Your task to perform on an android device: I'm on my coffee break, and suddenly I remember my old days when I excitedly watched my favorite movie. I want to find the trailer of my favorite movie, The Lives of Others, in my free time, so open the YouTube app and search for this movie trailer.
Image 0: 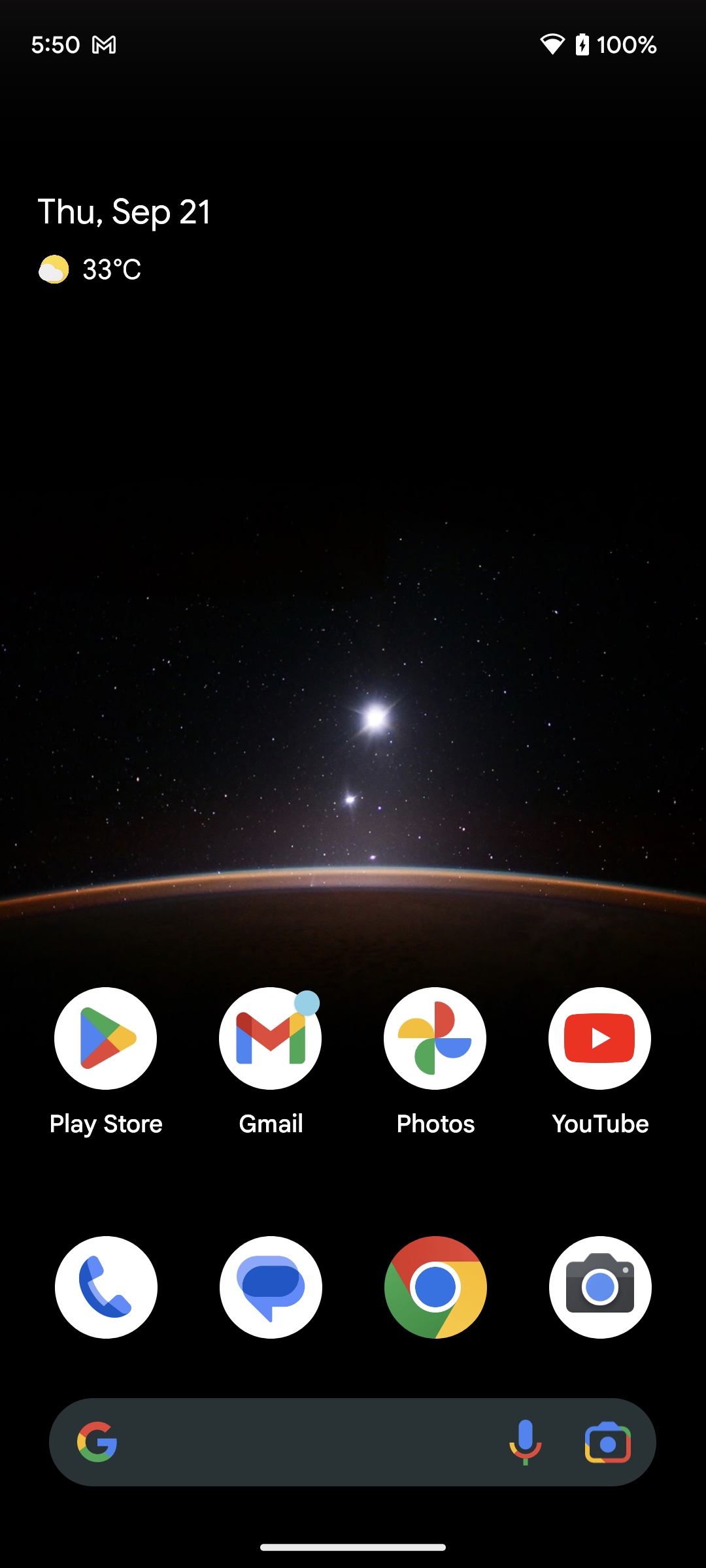
Open the YouTube app
Step 0: open app "YouTube"
Image 1: 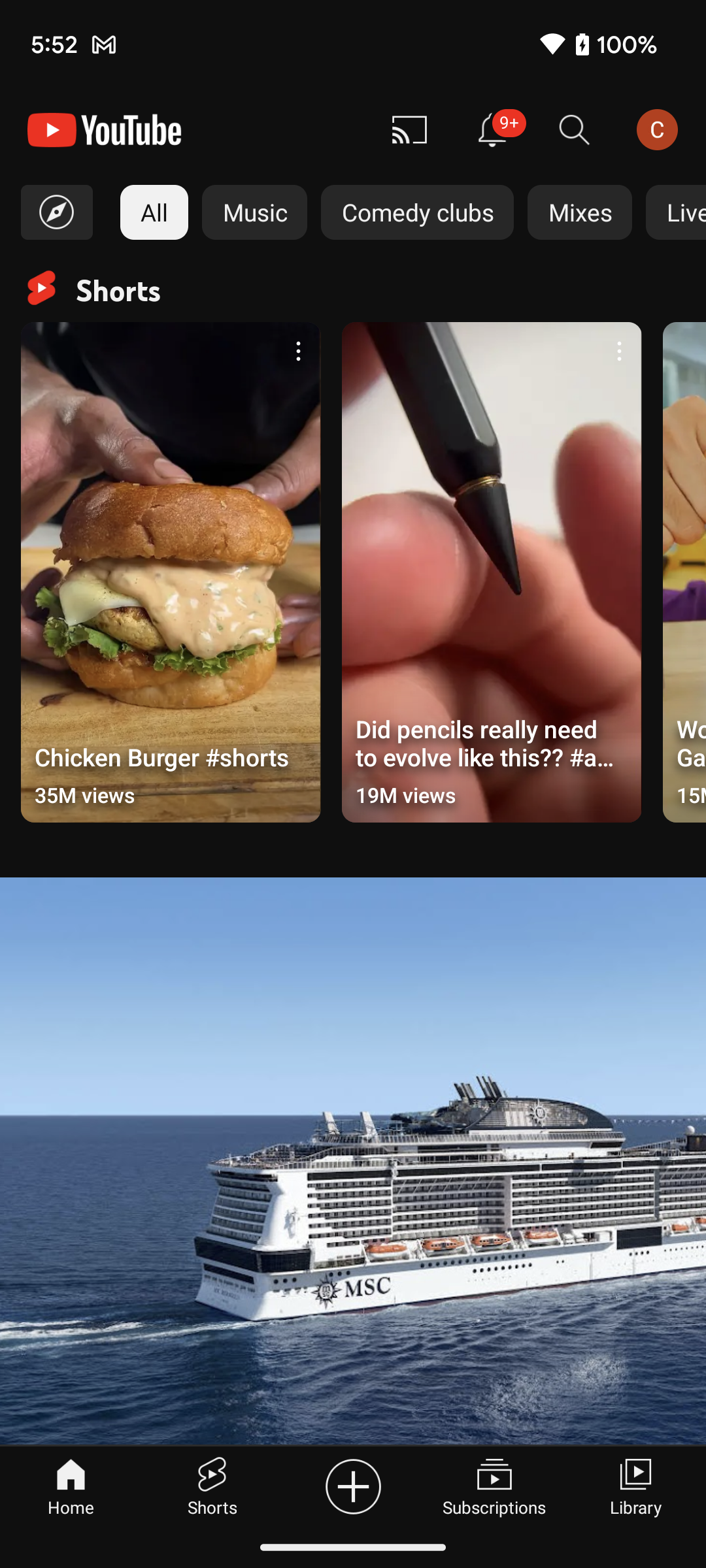
Click on the search icon at the top right corner of the screen 
Step 1: click (575, 130)
Image 2: 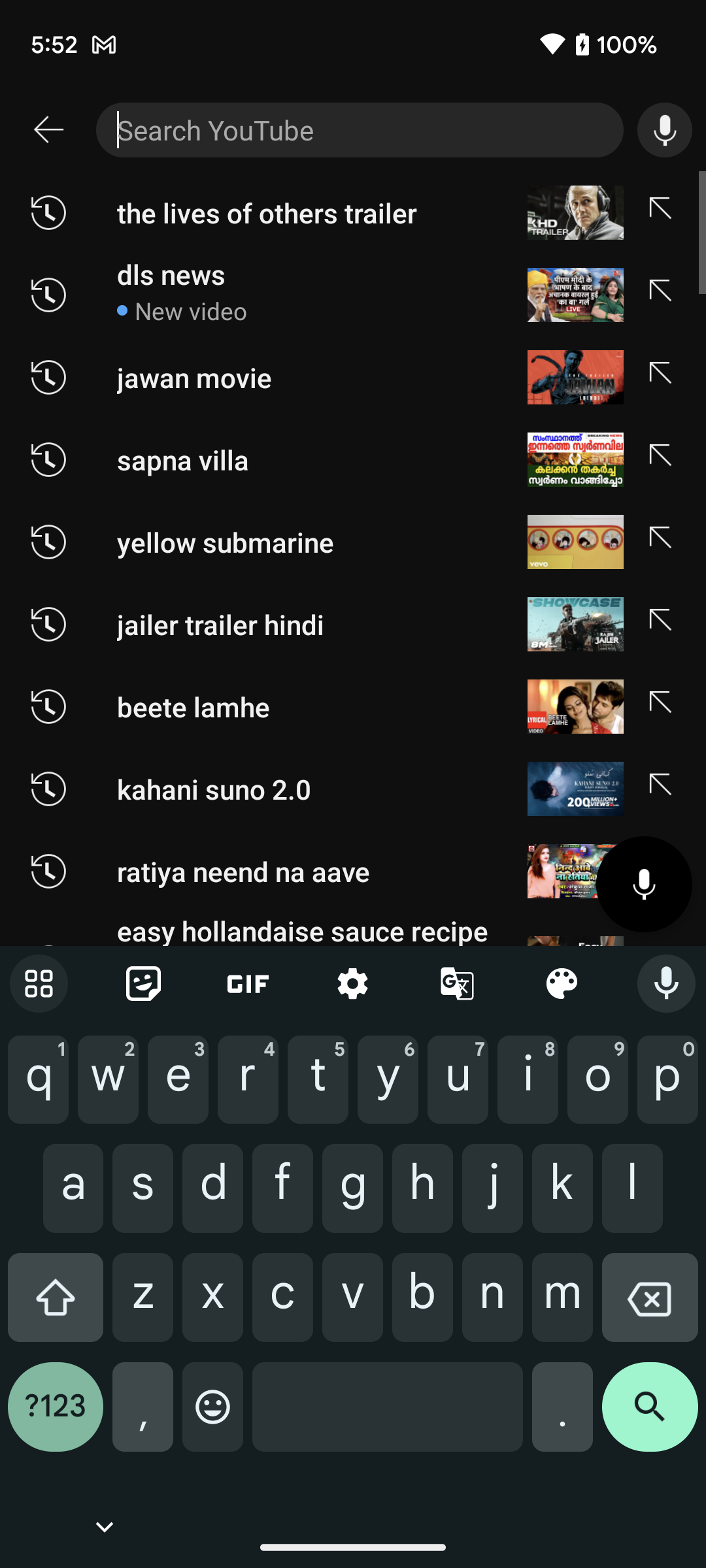
Type The Lives of Others trailer in the search bar at the top of the screen
Step 2: type "The Lives of Others trailer"
Image 3: 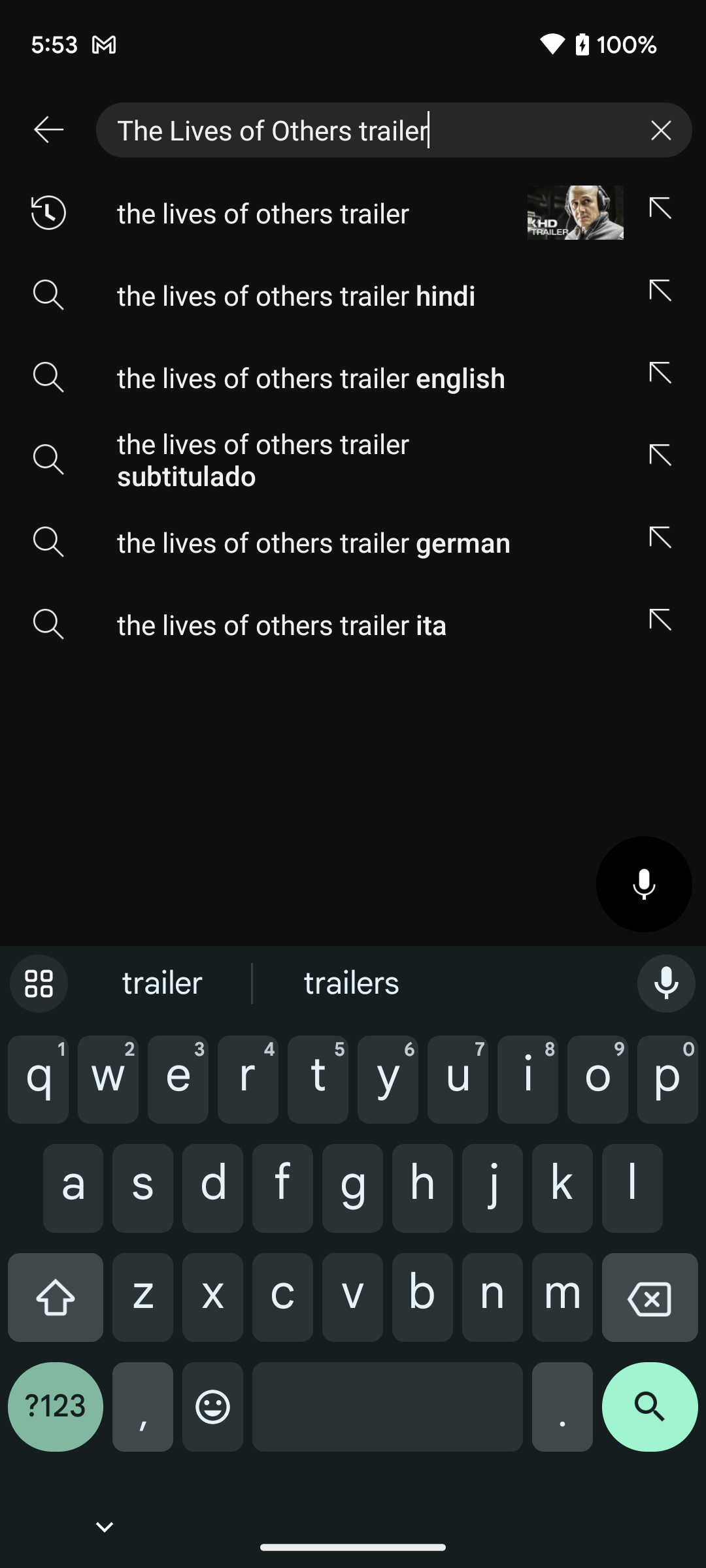
Click on the search icon at the bottom right corner of the screen to view the search result
Step 3: click (650, 1417)